Your task to perform on an android device: I want to view the Nike Air Max Ap running shoe.
Image 0: 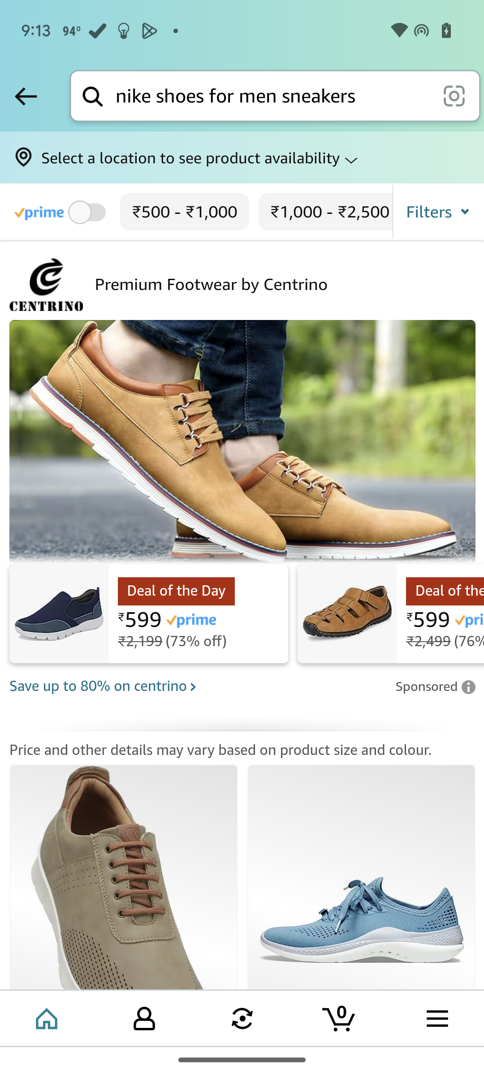
Swipe up to view the shoes.
Step 0: scroll down
Image 1: 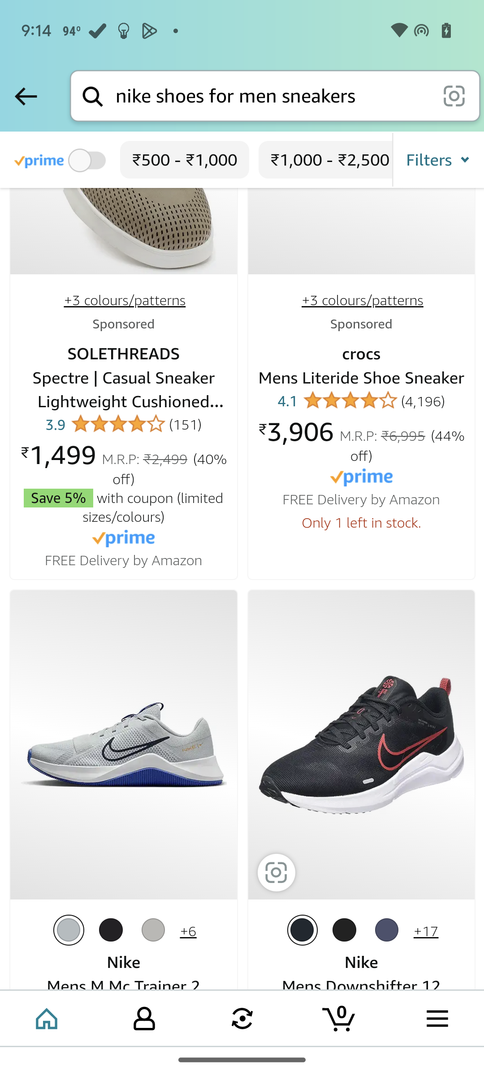
Swipe up to view the shoes.
Step 1: scroll down
Image 2: 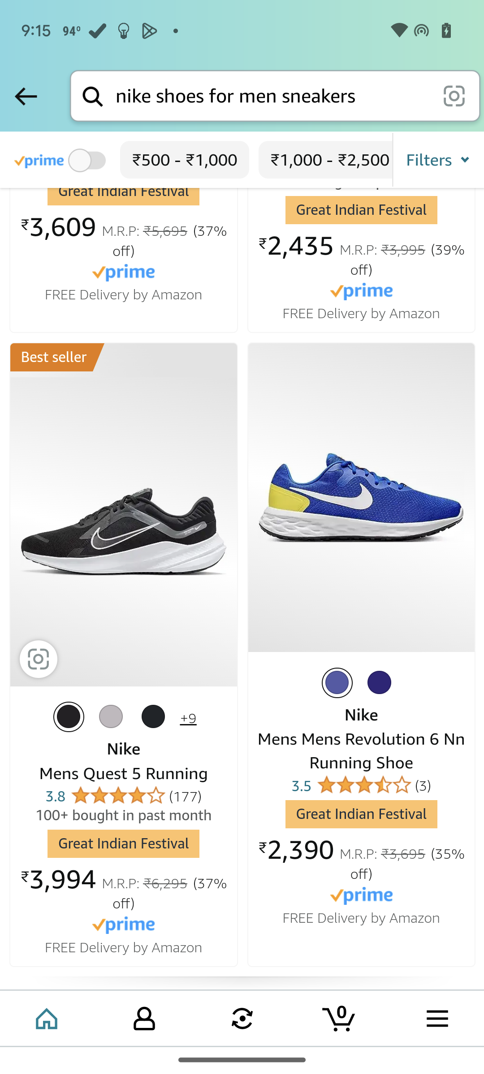
Swipe up to view the shoes.
Step 2: scroll down
Image 3: 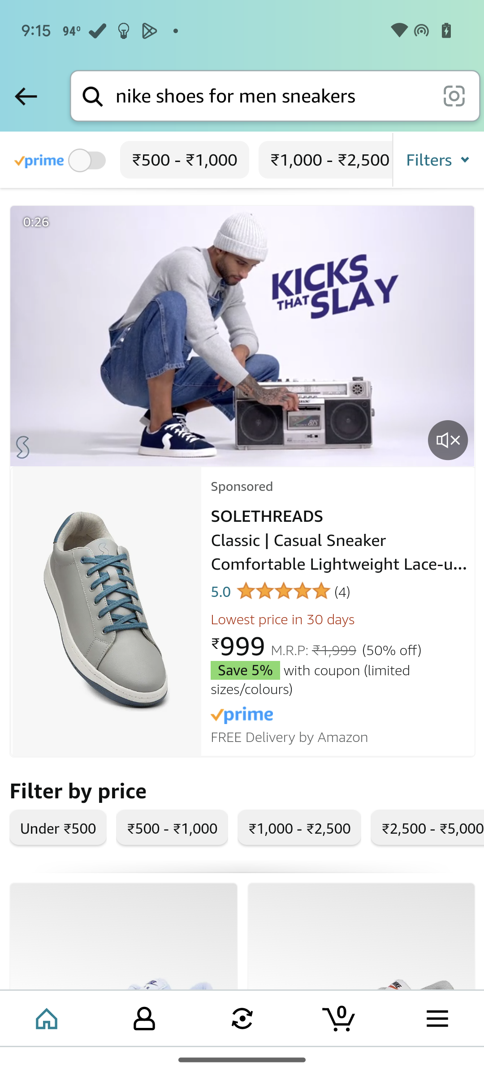
Swipe up to view the shoes.
Step 3: scroll down
Image 4: 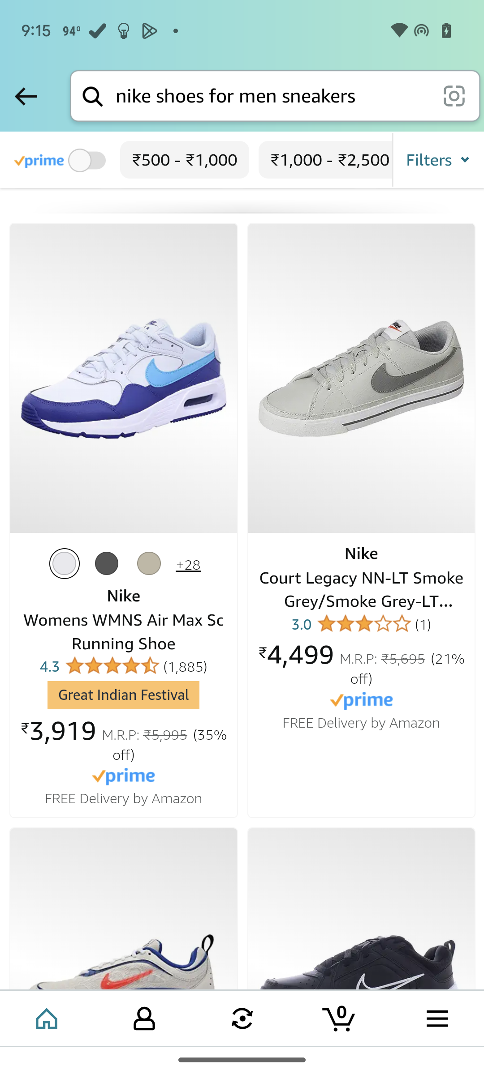
Swipe up to view the shoes.
Step 4: scroll down
Image 5: 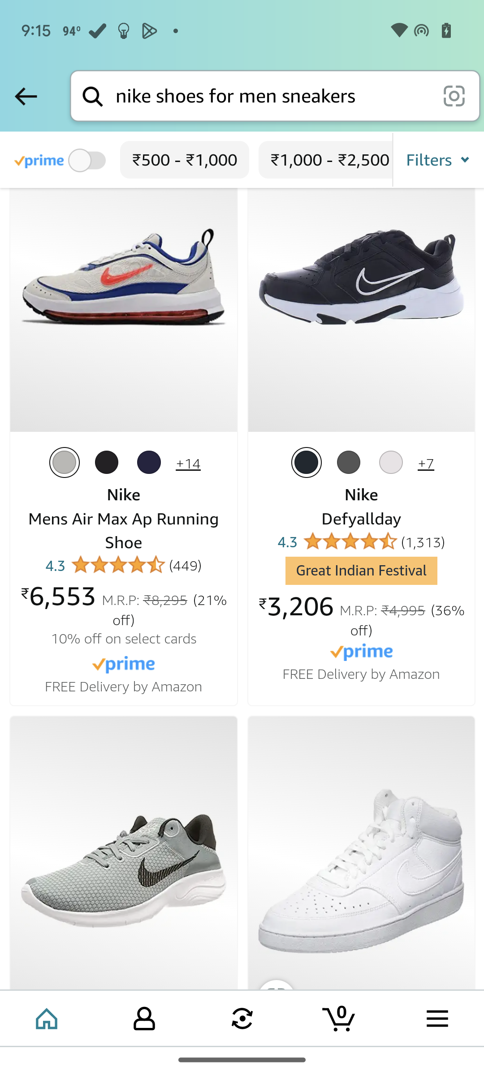
Click on the Nike Mens Air Max Ap Running shoe.
Step 5: click (123, 283)
Image 6: 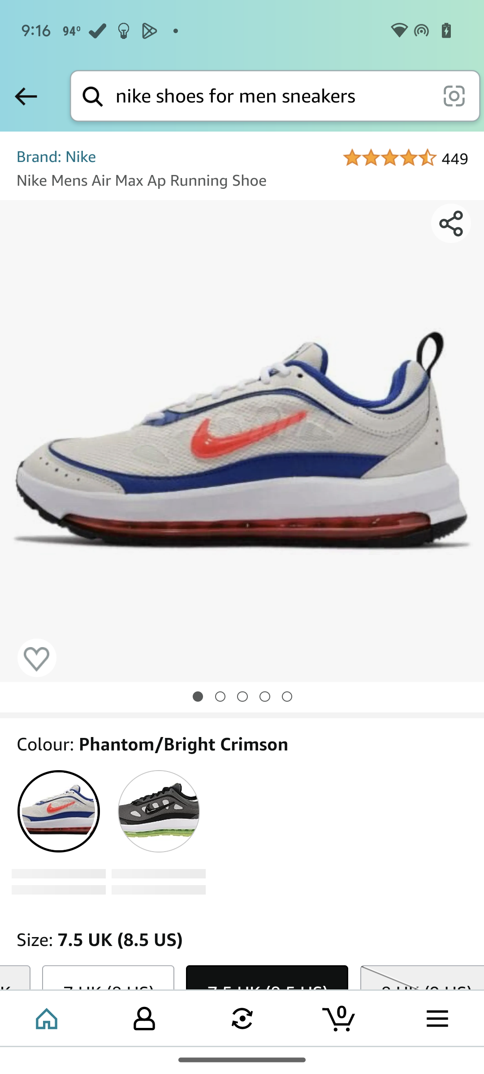
Swipe up to view the details.
Step 6: scroll down
Image 7: 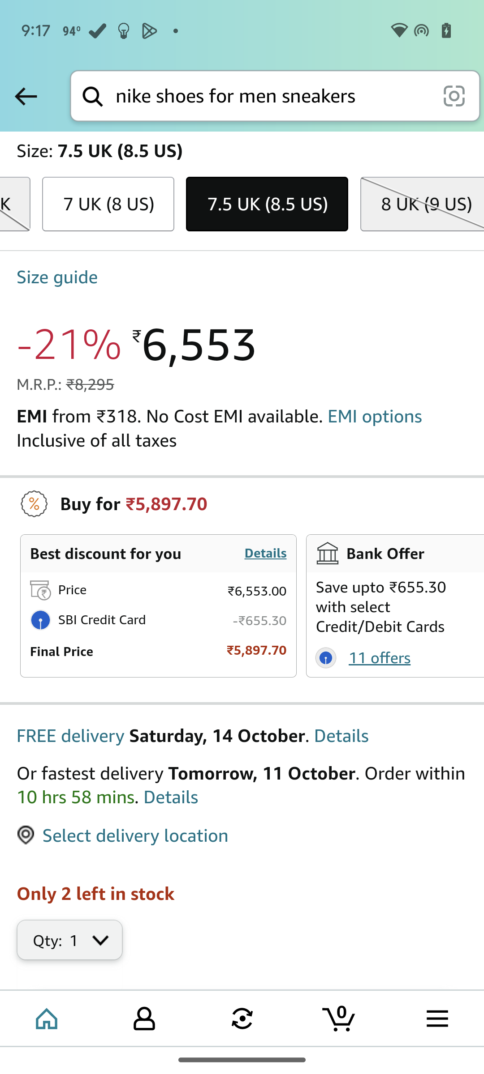
Swipe up to view the details.
Step 7: scroll down